Your task to perform on an android device: I am tired of the hustle and bustle of the world. I want to just have a peaceful mind. Play the classic song "Casta diva by Maria Callas" in the Dailymotion app
Image 0: 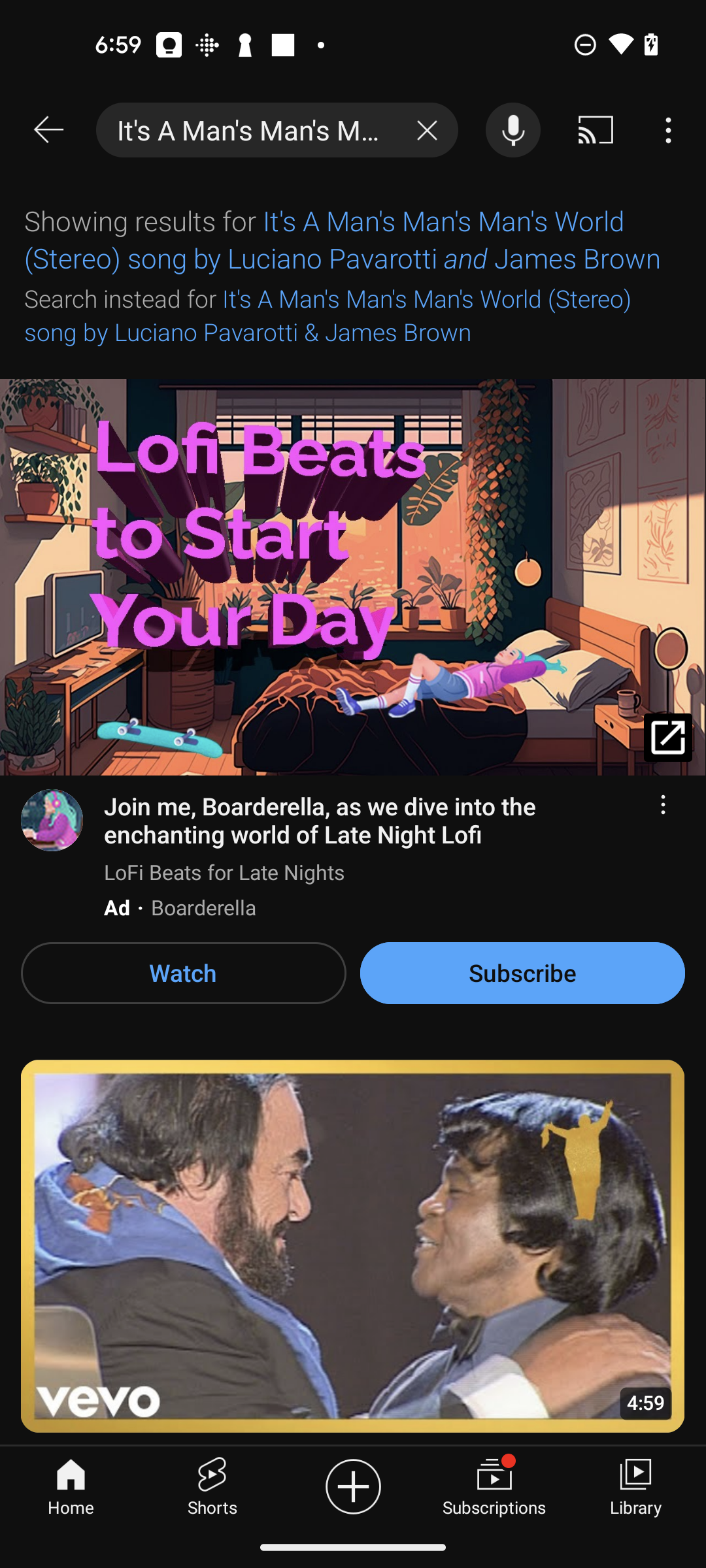
Open the Dailymotion app
Step 0: open app "Dailymotion"
Image 1: 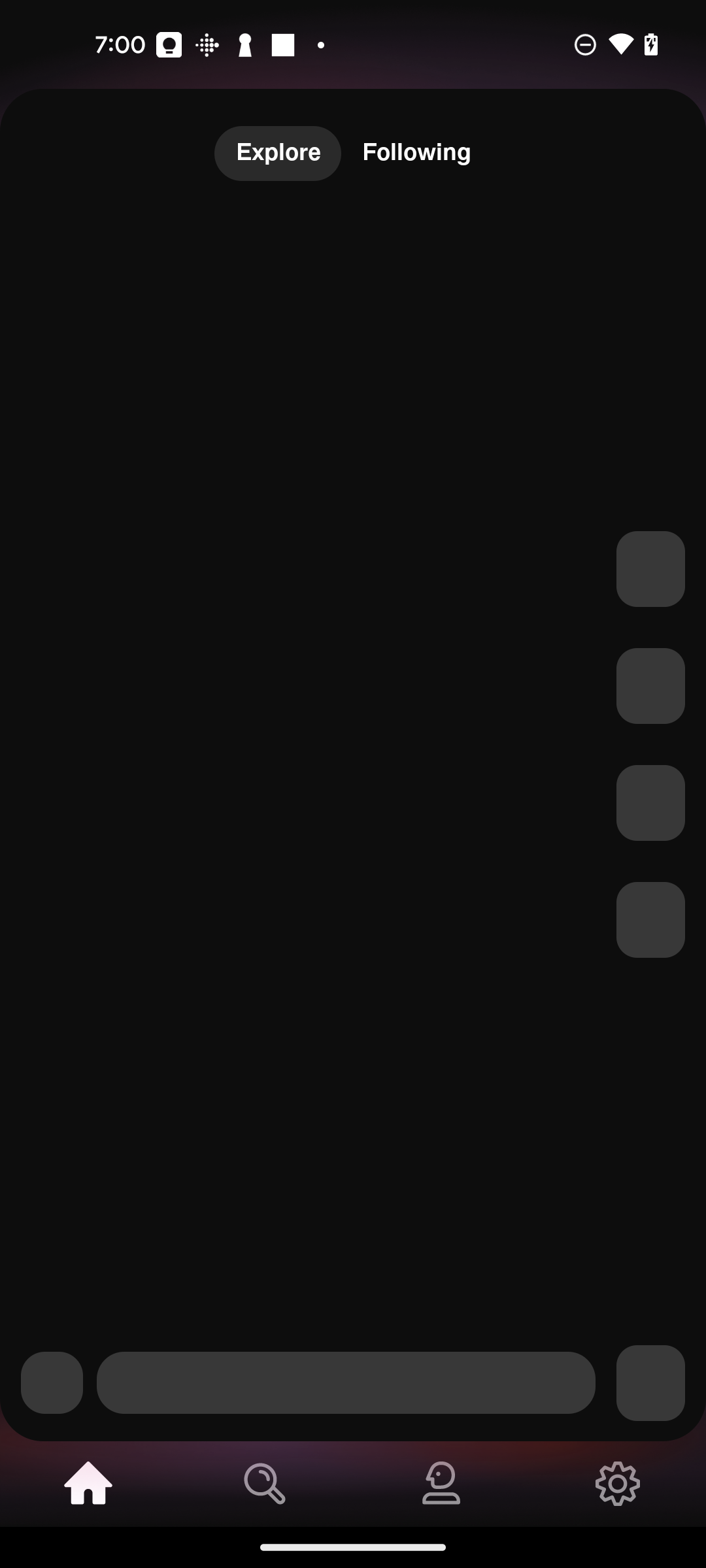
Click on the Search icon at the bottom of the screen
Step 1: click (265, 1484)